Your task to perform on an android device: It's hard for me to read The Martian by Andy Weir because its font size is smaller. I want to increase the font size of this book, so increase the font size of this book in the Moon+ Reader app.
Image 0: 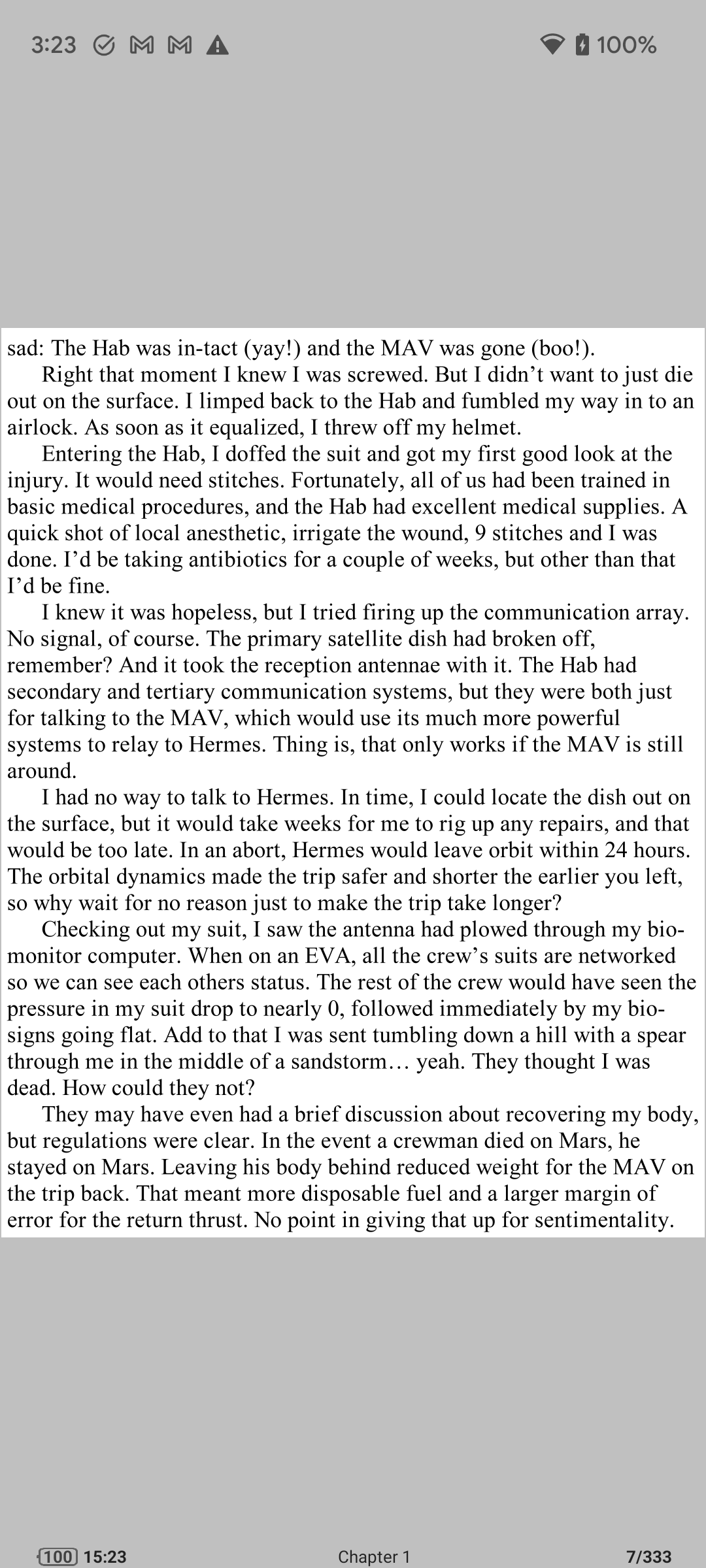
Click on the middle of the screen to view the menu options.
Step 0: click (353, 784)
Image 1: 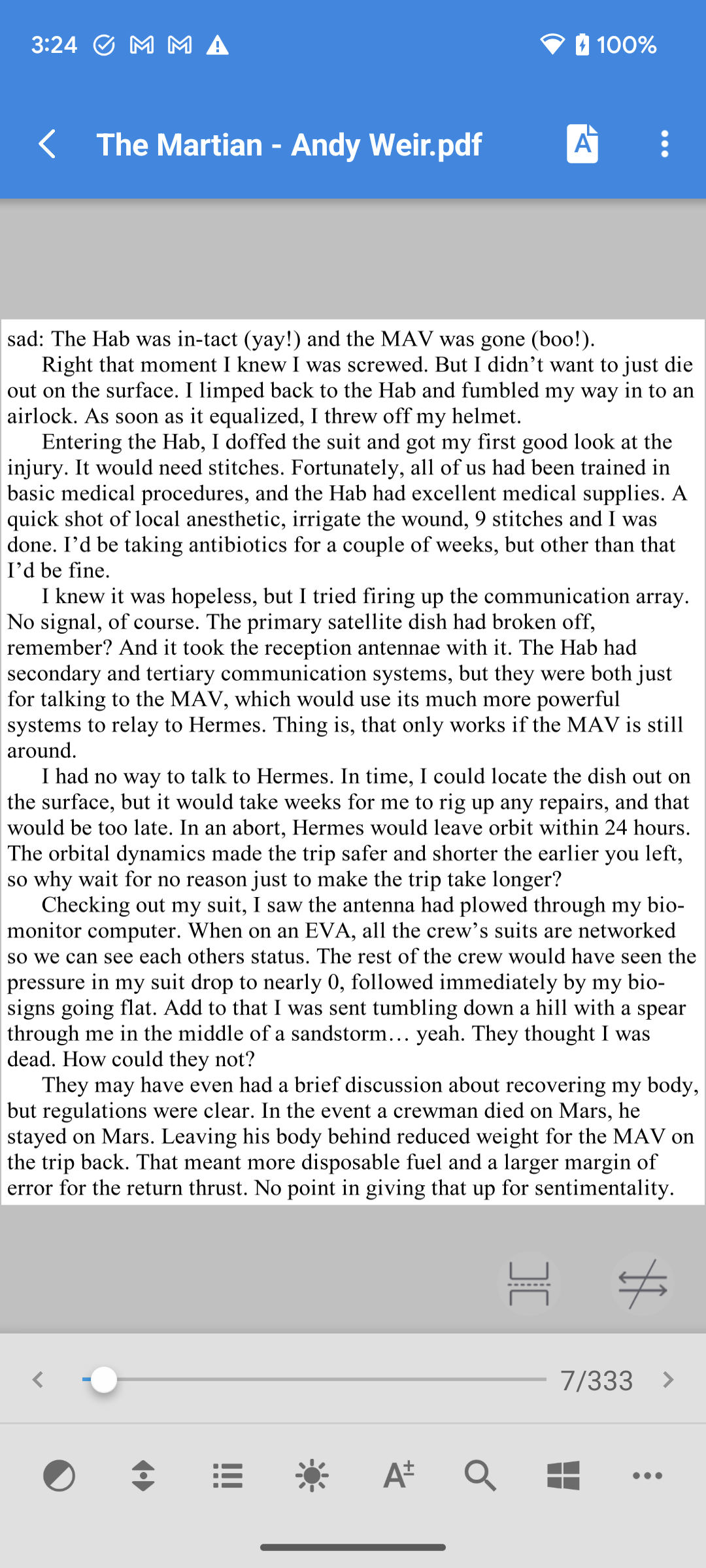
Click on the font icon at the bottom of the screen to change the font size.
Step 1: click (395, 1475)
Image 2: 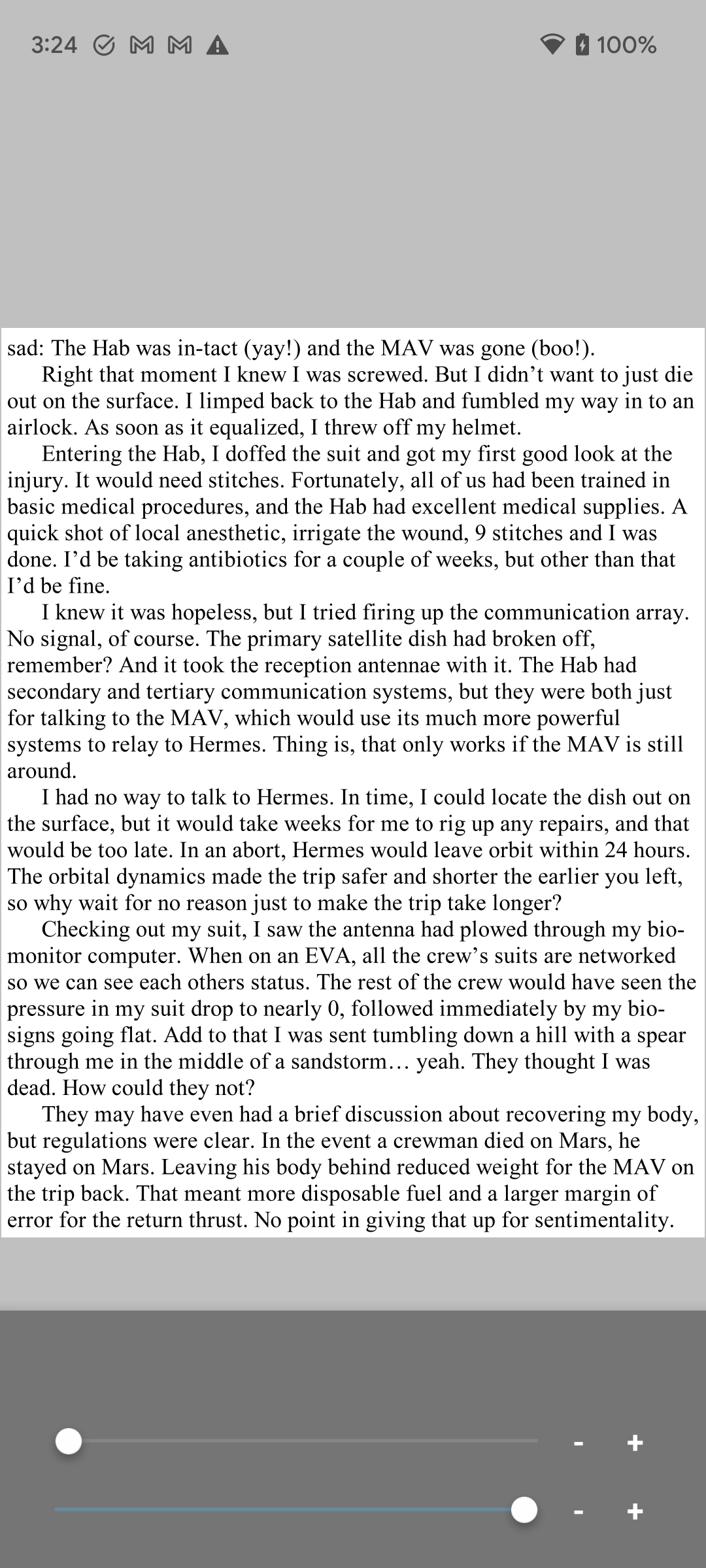
Click on the plus icon of the first line bar to increase the font size.
Step 2: click (635, 1441)
Image 3: 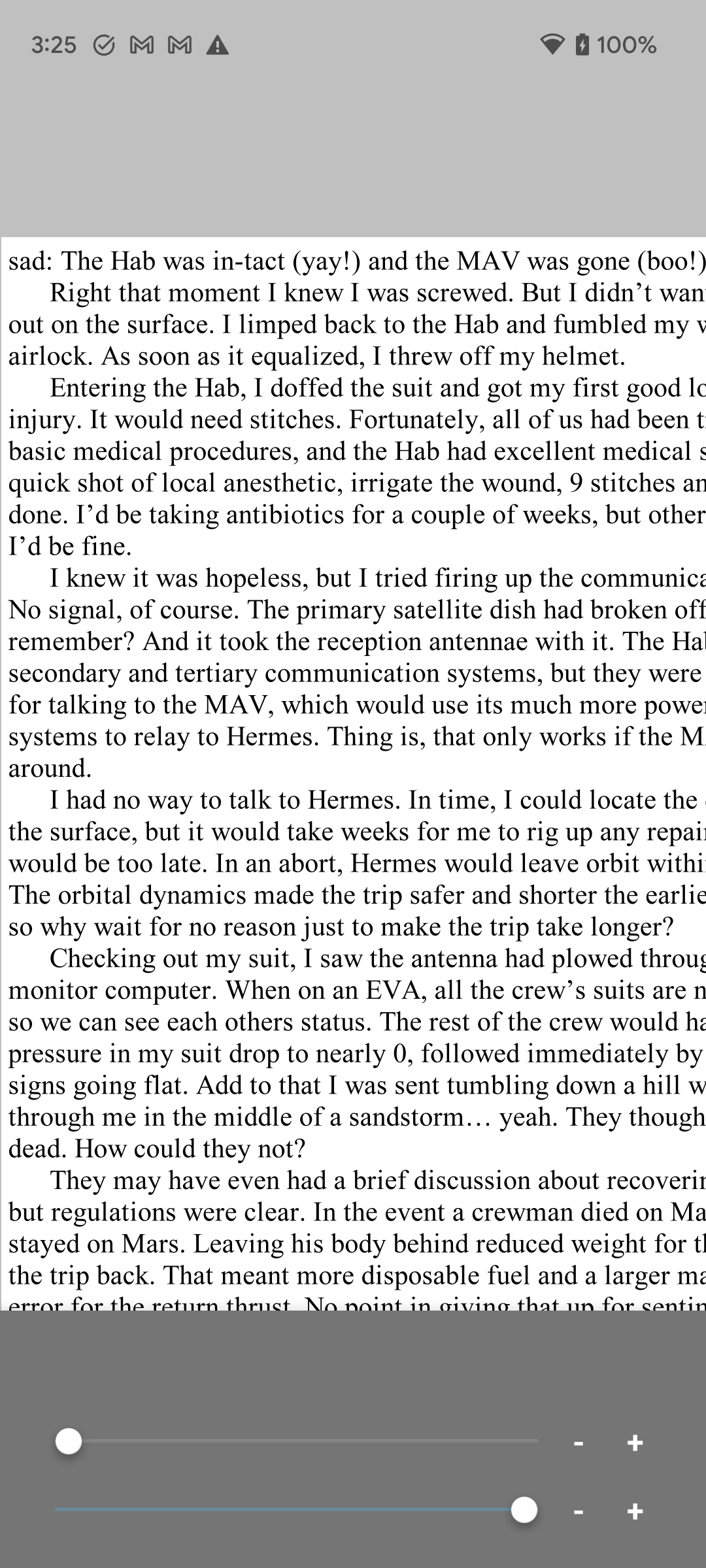
Click on the plus icon of the first line bar to increase the font size.
Step 3: click (635, 1441)